Your task to perform on an android device: I want to purchase a striped shirt for myself for the upcoming office party. Look for a striped formal shirt in the NNNOW app.
Image 0: 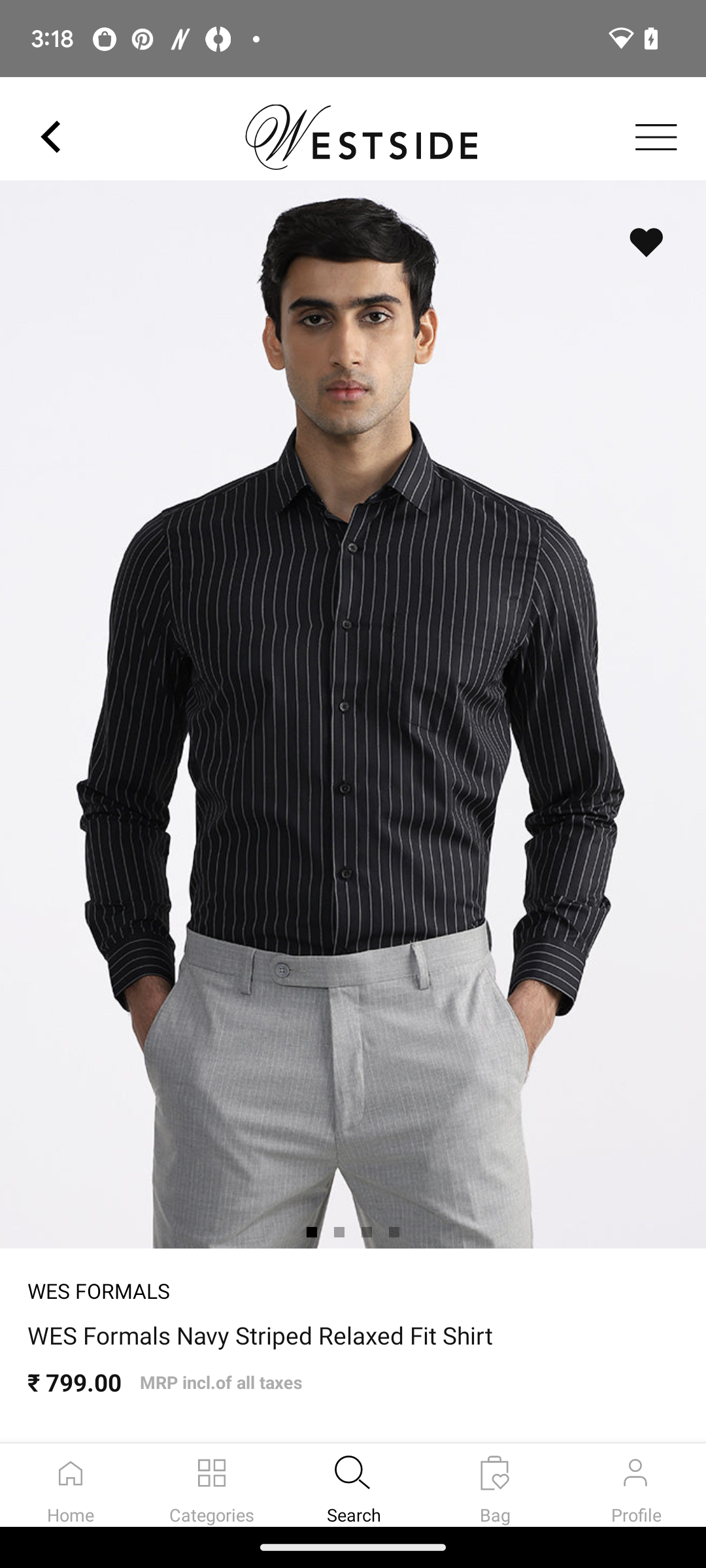
Open the NNNOW app.
Step 0: open app "NNNOW"
Image 1: 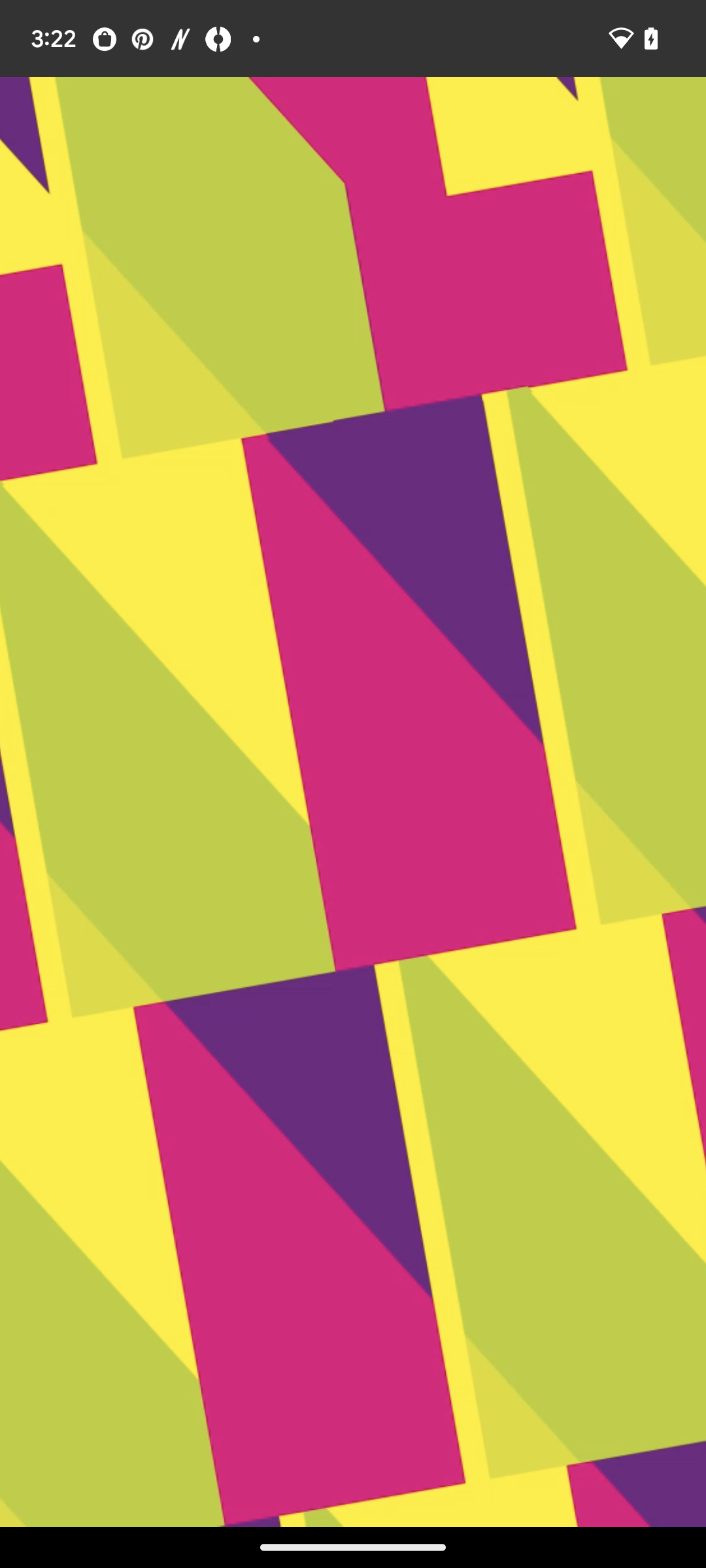
Open the NNNOW app.
Step 1: wait
Image 2: 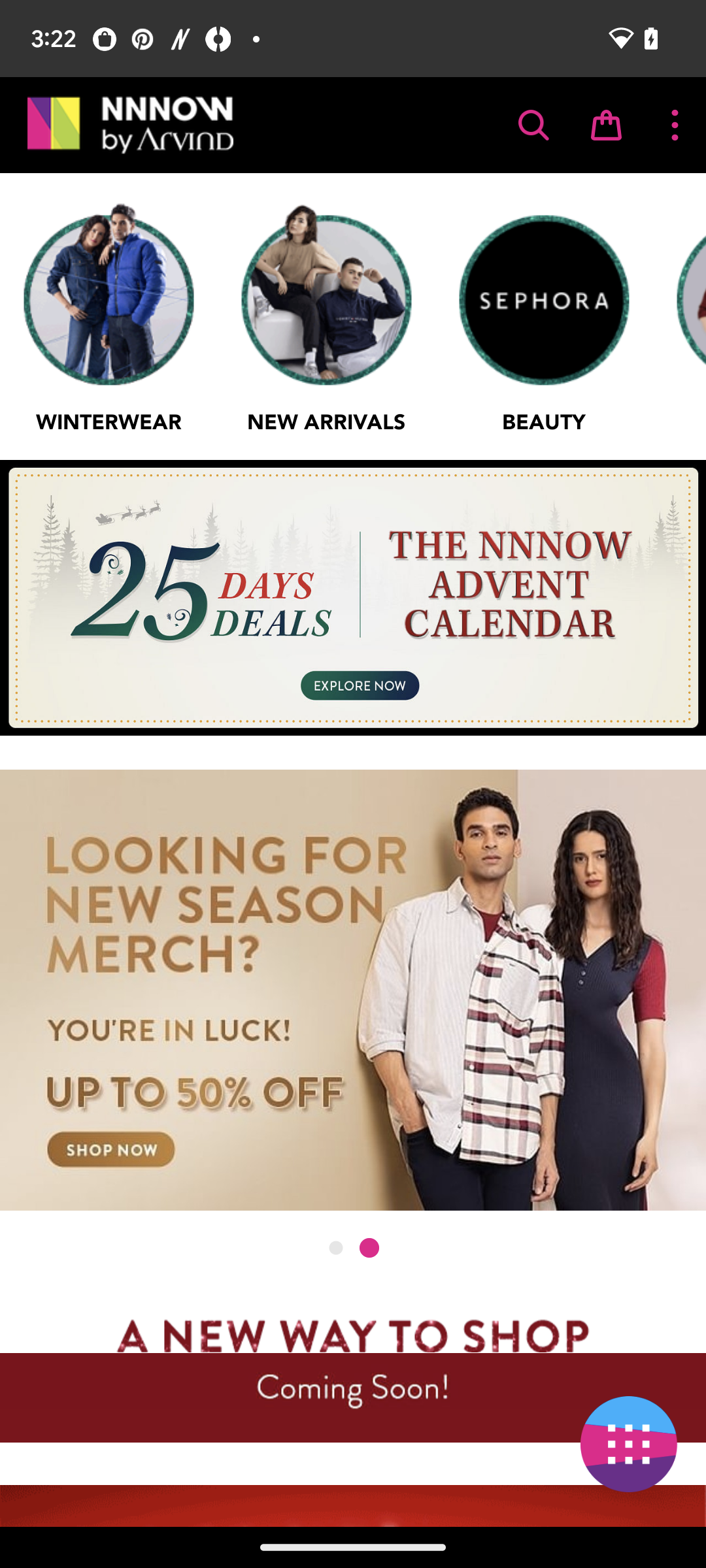
Click on the search icon.
Step 2: click (533, 124)
Image 3: 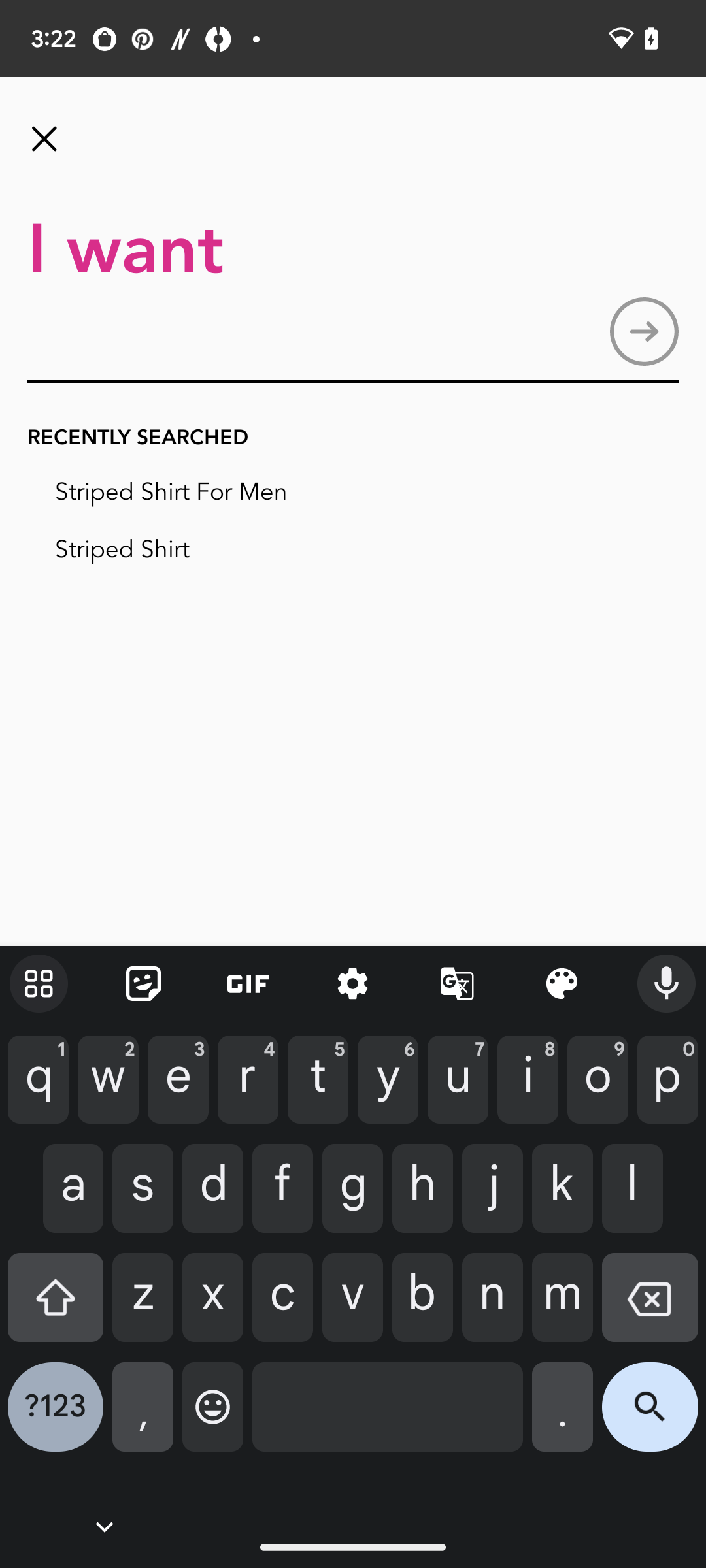
Enter the product name.
Step 3: type "Formal striped shirt for men"
Image 4: 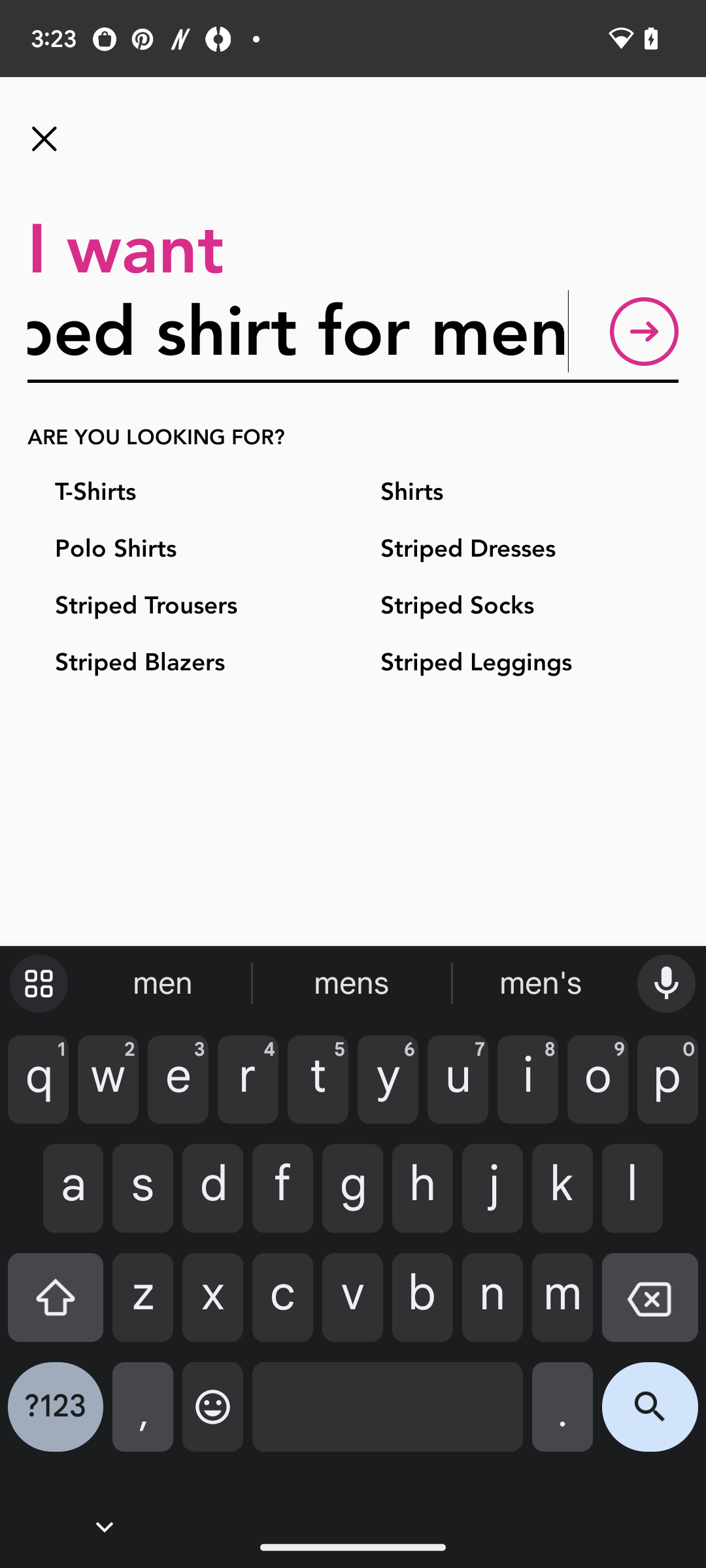
Click on the search icon.
Step 4: click (650, 1417)
Image 5: 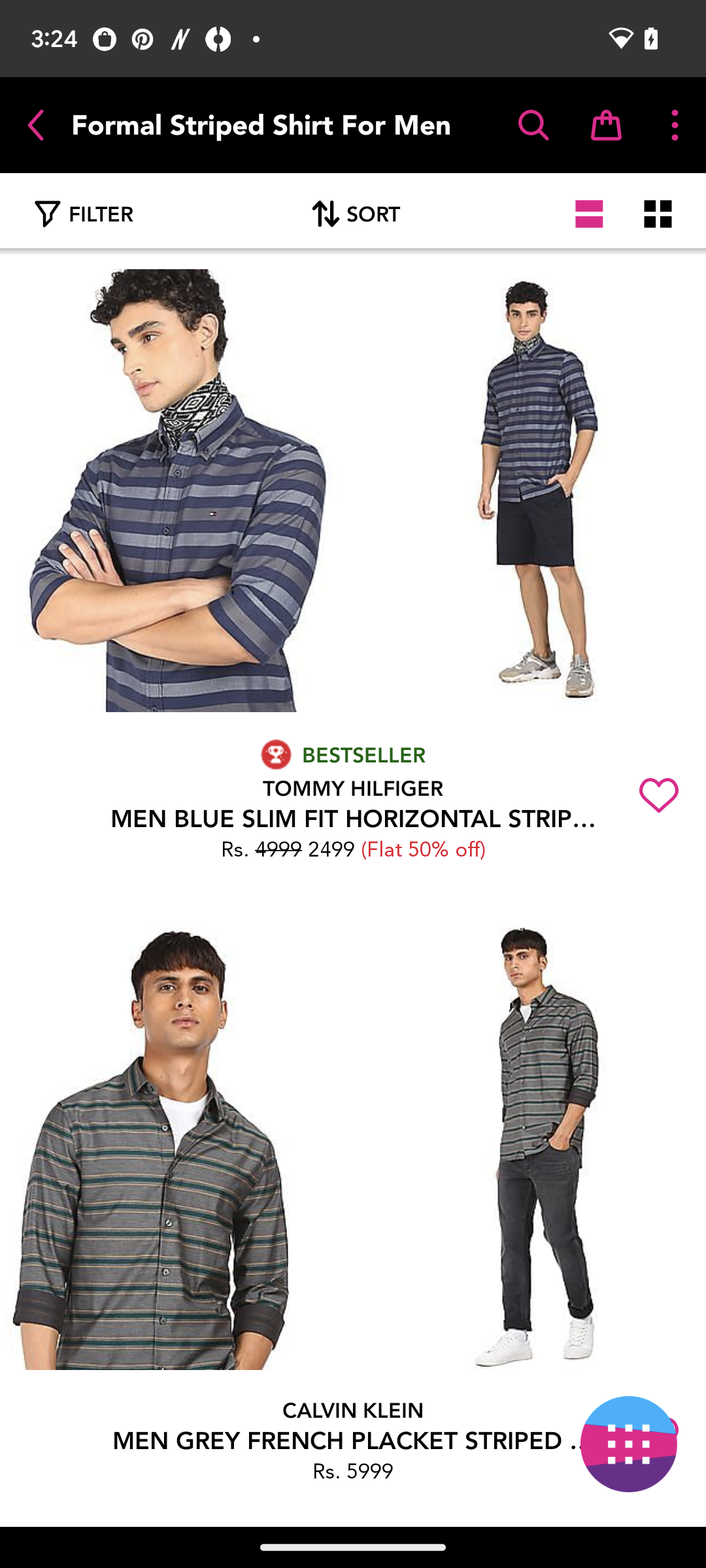
Swipe down to view more.
Step 5: scroll down